Your task to perform on an android device: Import contacts from my device's storage to the Contact app.
Image 0: 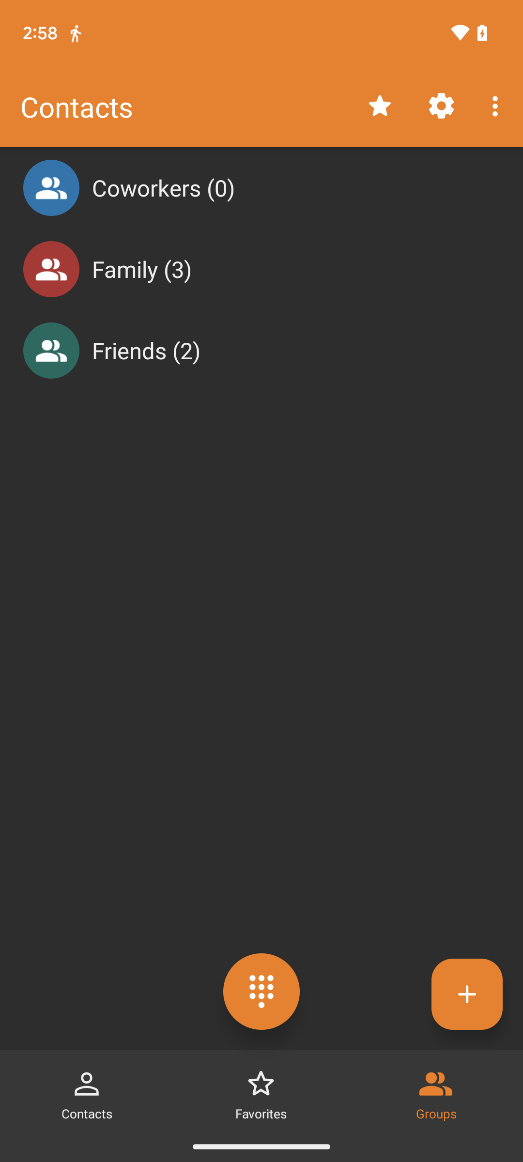
Click on the three dot menu at the top-right of the screen.
Step 0: click (497, 106)
Image 1: 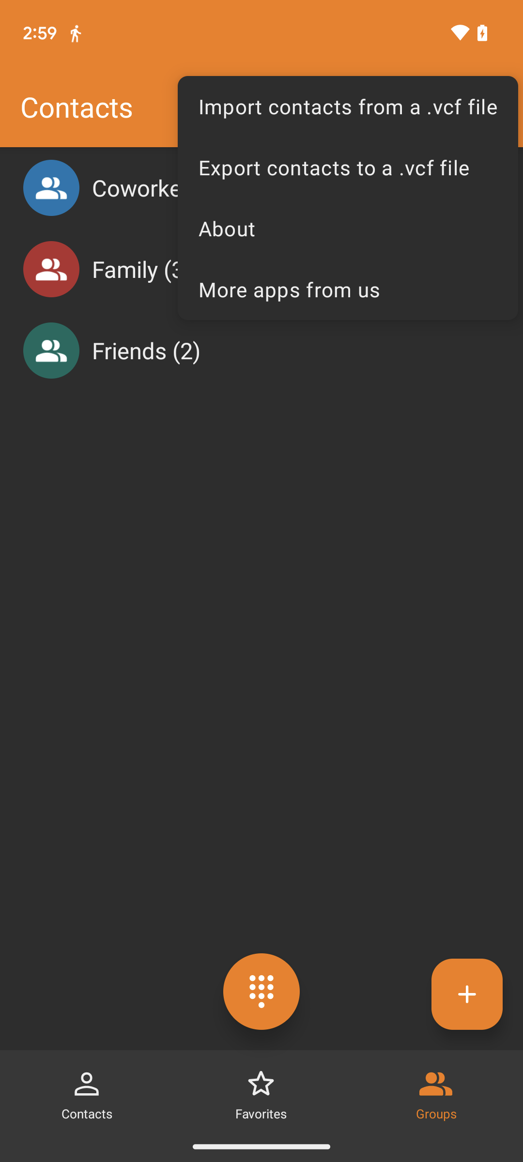
Click on the Import contacts from a .vcf file.
Step 1: click (348, 106)
Image 3: 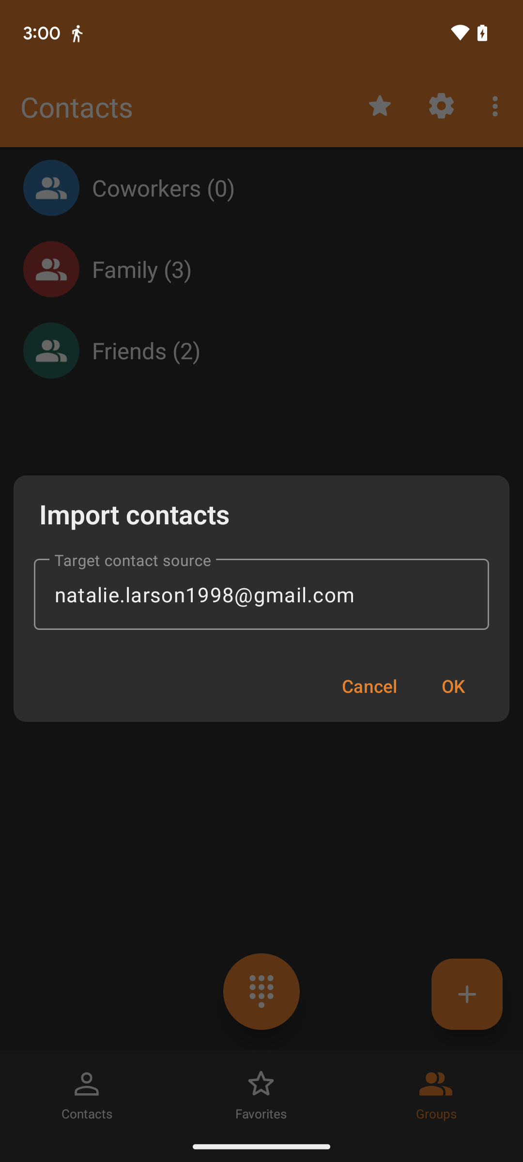
Click on OK.
Step 3: click (453, 686)